Your task to perform on an android device: Open Color app
Image 0: 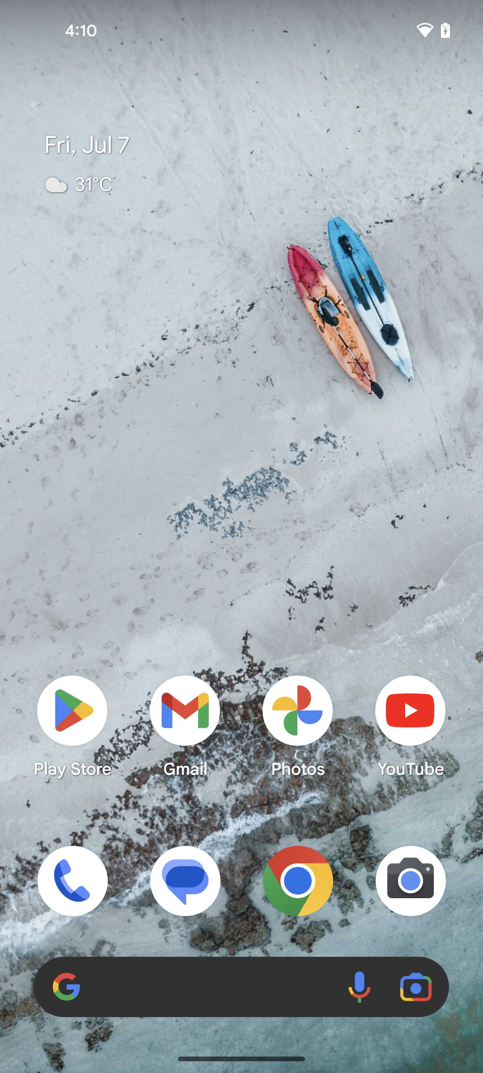
Step 0: open app "Color"
Image 1: 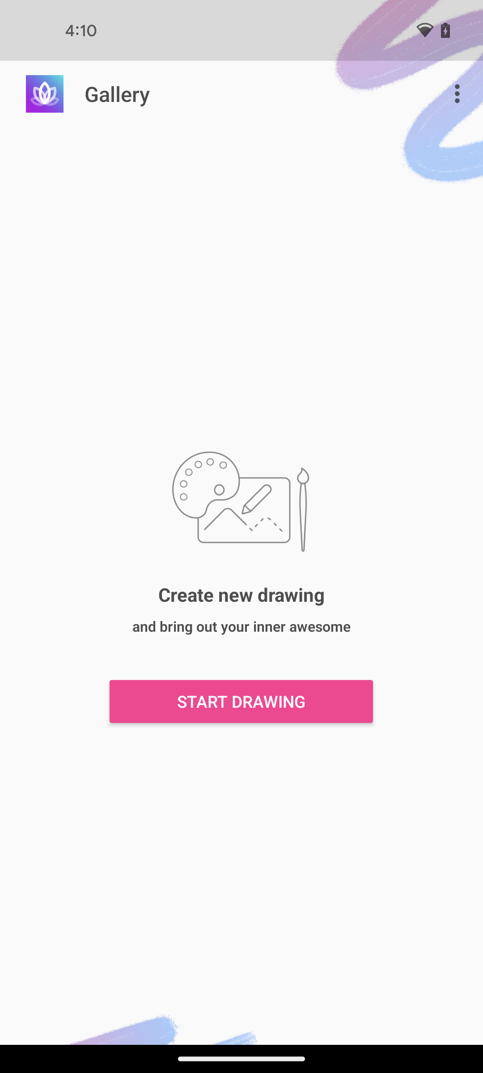
Click on the Start Drawing
Step 1: click (241, 701)